Your task to perform on an android device:  Open weather Live & forecast app and check the weather for Pune,India
Image 0: 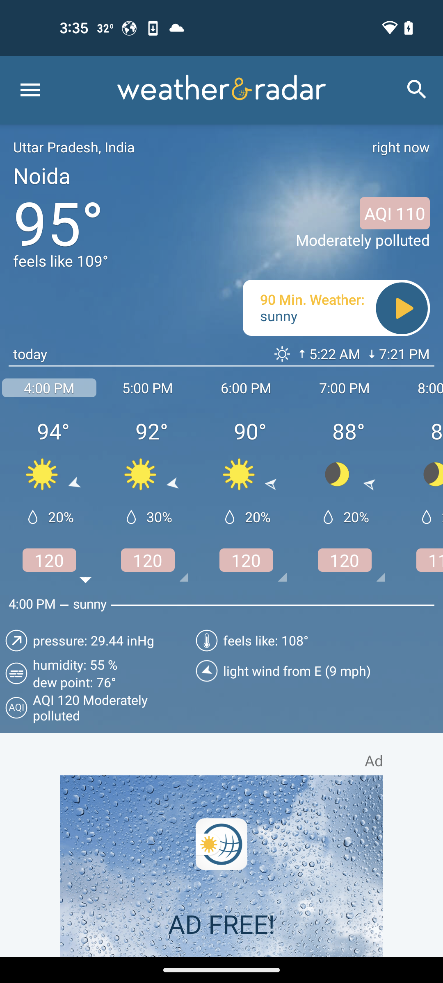
Open weather Live & forecast app
Step 0: open app "Weather"
Image 1: 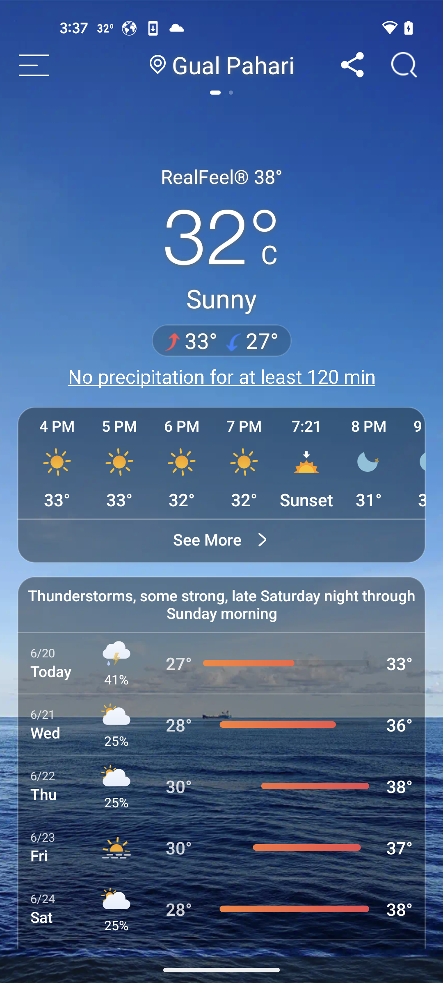
click on search bar
Step 1: click (404, 64)
Image 2: 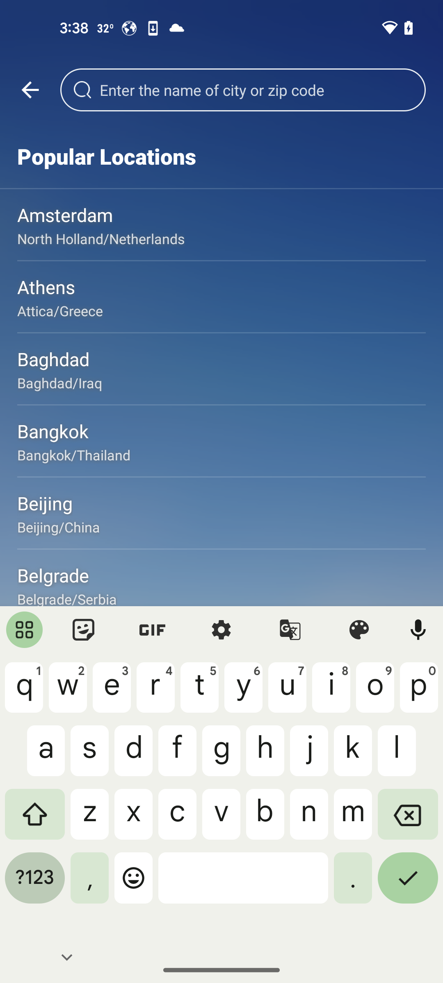
search for Pune, India
Step 2: type "Pune, India"
Image 3: 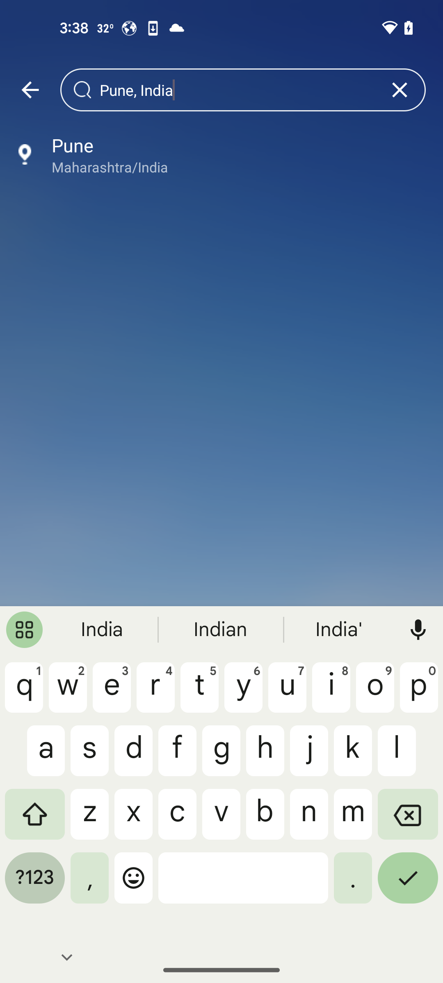
click on tick icon on keyboard
Step 3: click (408, 884)
Image 4: 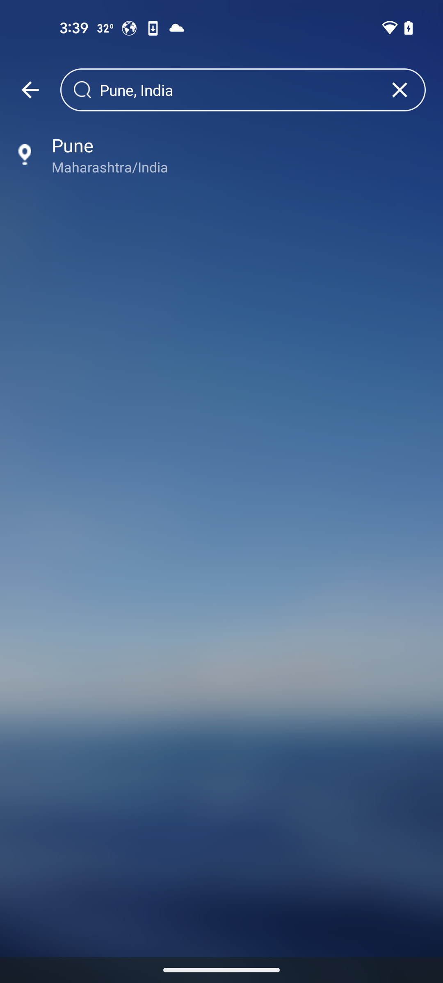
select pune
Step 4: click (221, 154)
Image 5: 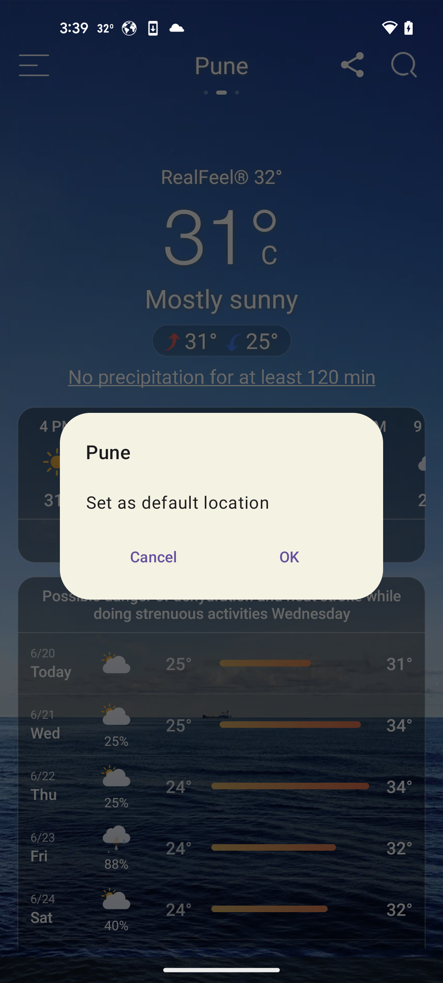
click on cancel
Step 5: click (153, 556)